Your task to perform on an android device: On the AccuWeather mobile app View the weather history for September 24.
Image 0: 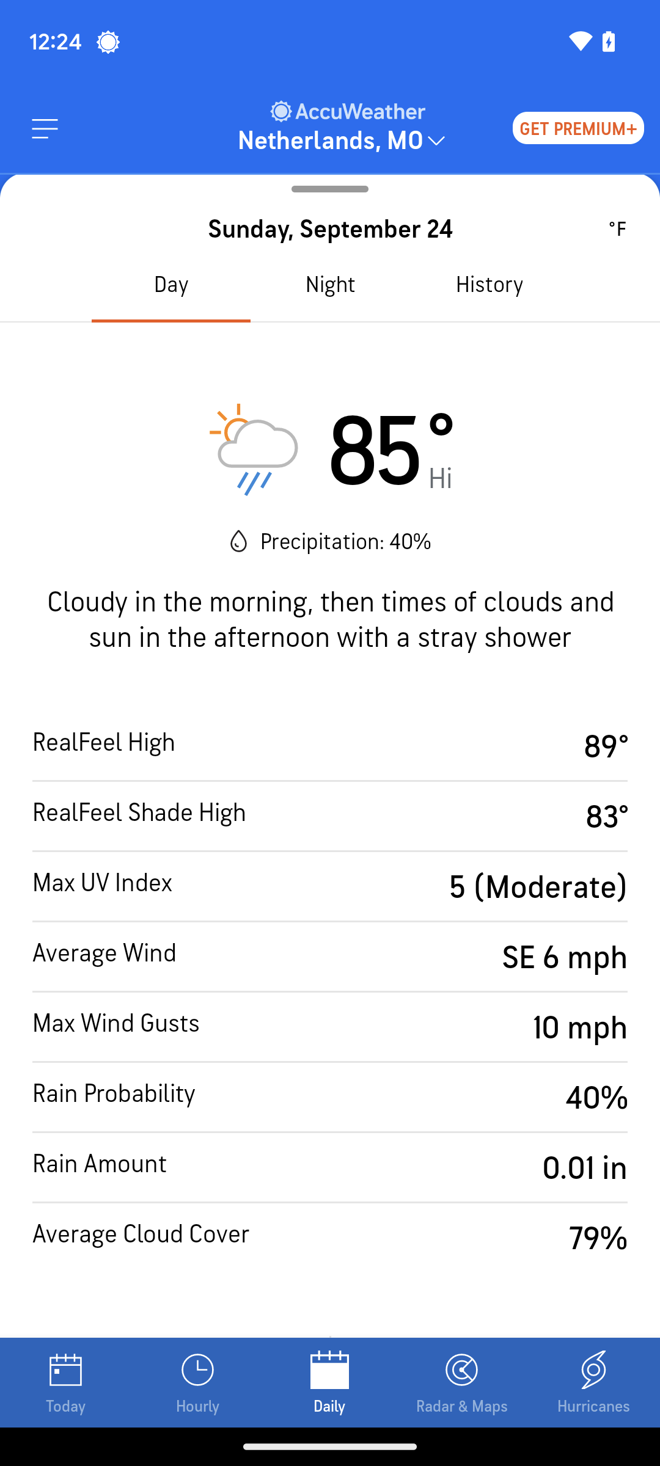
Click on the history tab.
Step 0: click (489, 284)